Your task to perform on an android device: In the Google slides App, I want to add the text as "Thank you very much KDIS for being part of my life and my soul. "  to the first slide of the Flash card Presentation. 
Image 0: 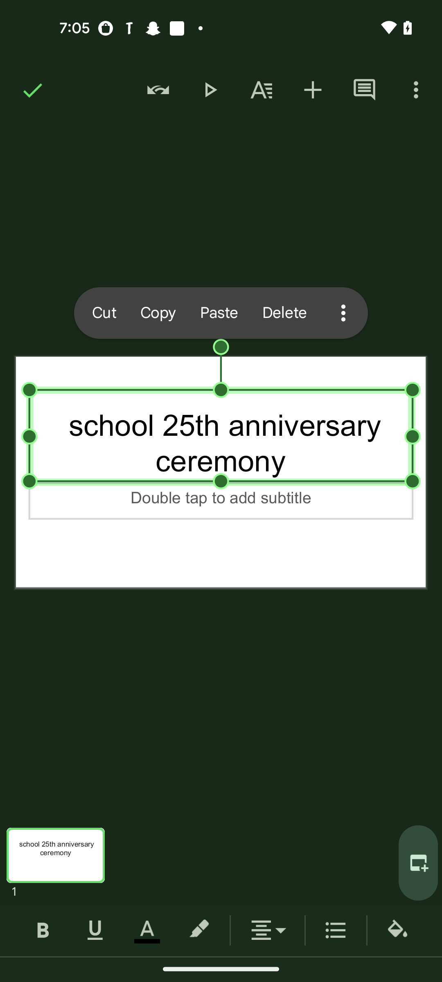
Click on the + icon at the top of the screen 
Step 0: click (313, 90)
Image 1: 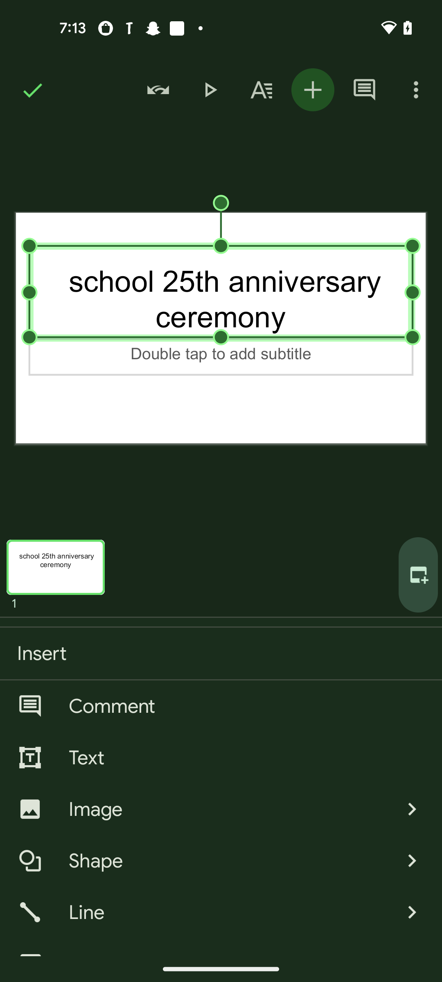
Click on the text option 
Step 1: click (247, 758)
Image 2: 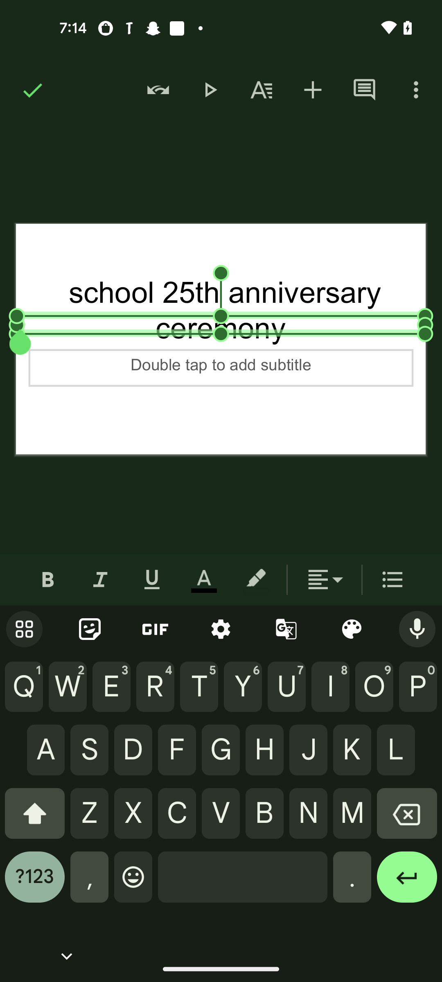
Click on the text option 
Step 2: wait
Image 3: 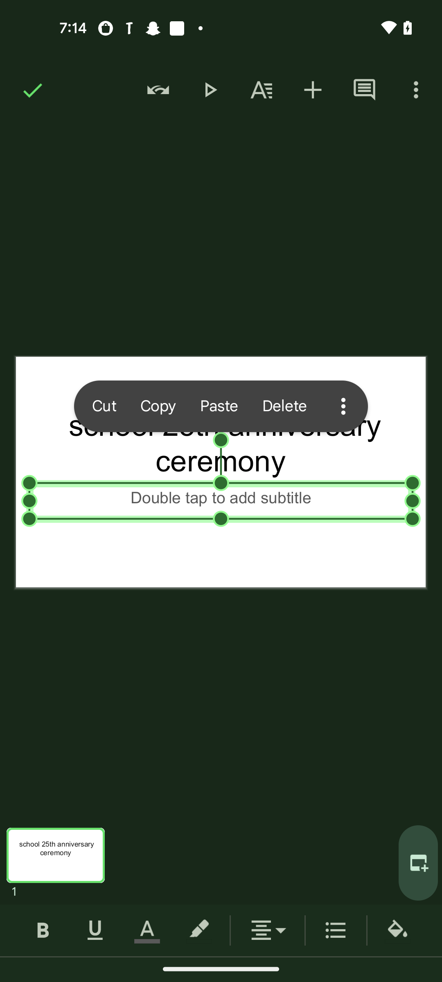
Click on the text 
Step 3: click (221, 483)
Image 4: 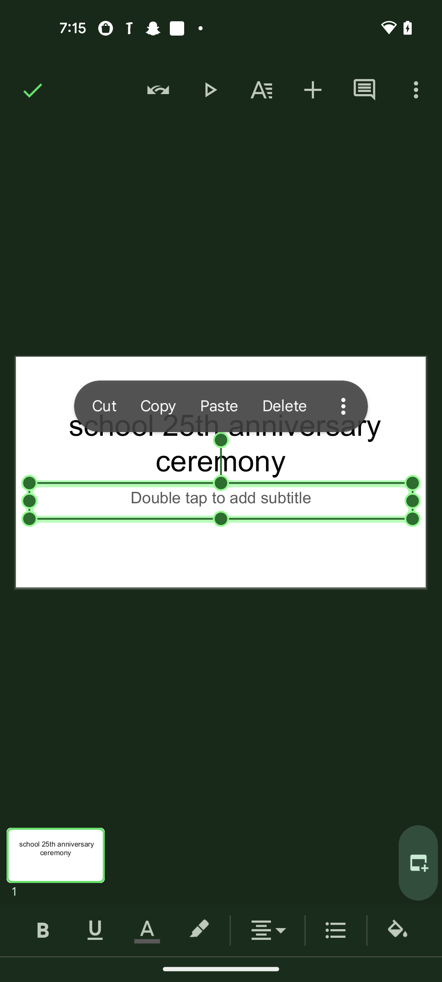
Click on the text 
Step 4: wait
Image 5: 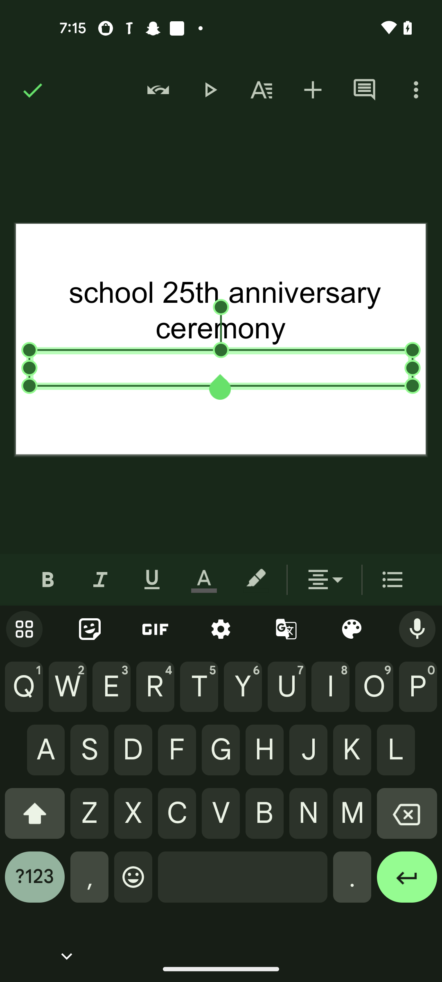
Enter a text as Thank you very much KDIS for being part of my life and my soul
Step 5: type "Thank you very much KDIS for being part of my life and my soul"